Your task to perform on an android device: Go to the GVB app and search for the train from Rome to Venice on August 17.
Image 0: 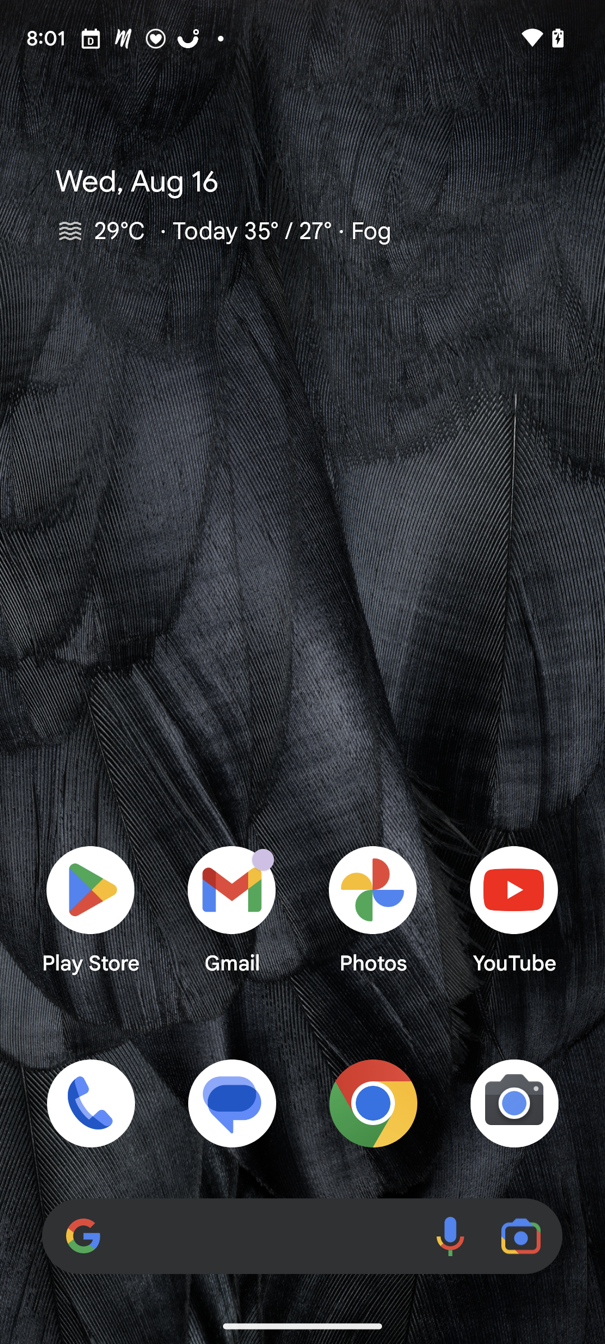
Open the GVB app
Step 0: open app "GVB"
Image 1: 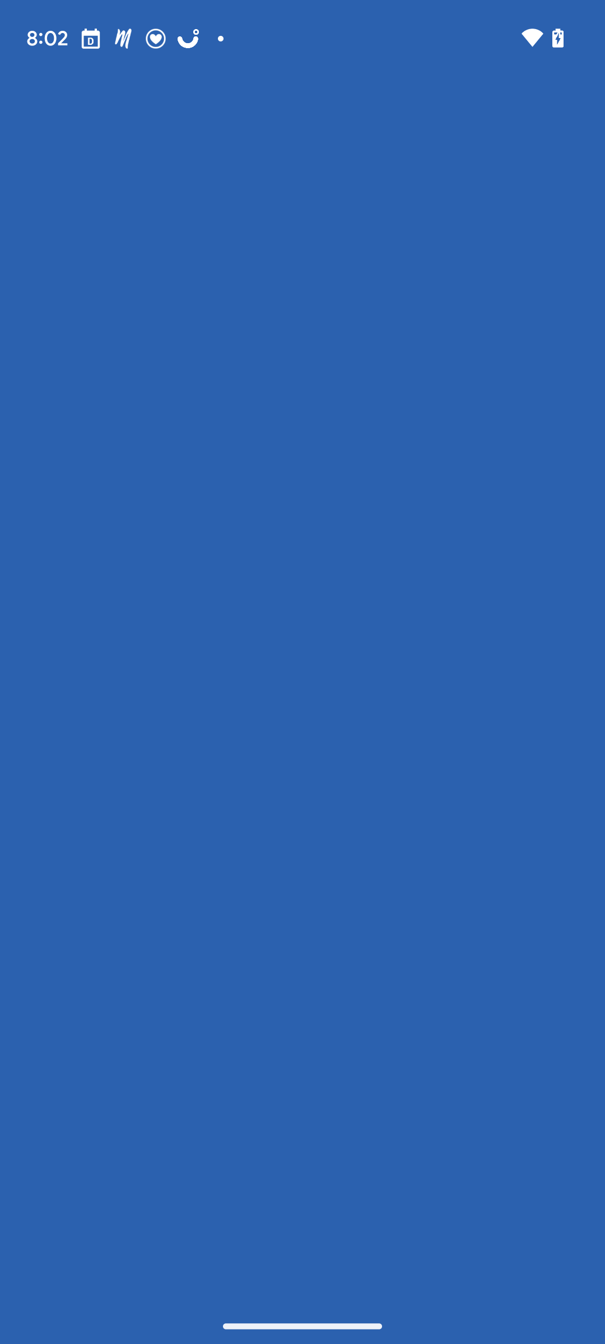
Open the GVB app
Step 1: wait
Image 2: 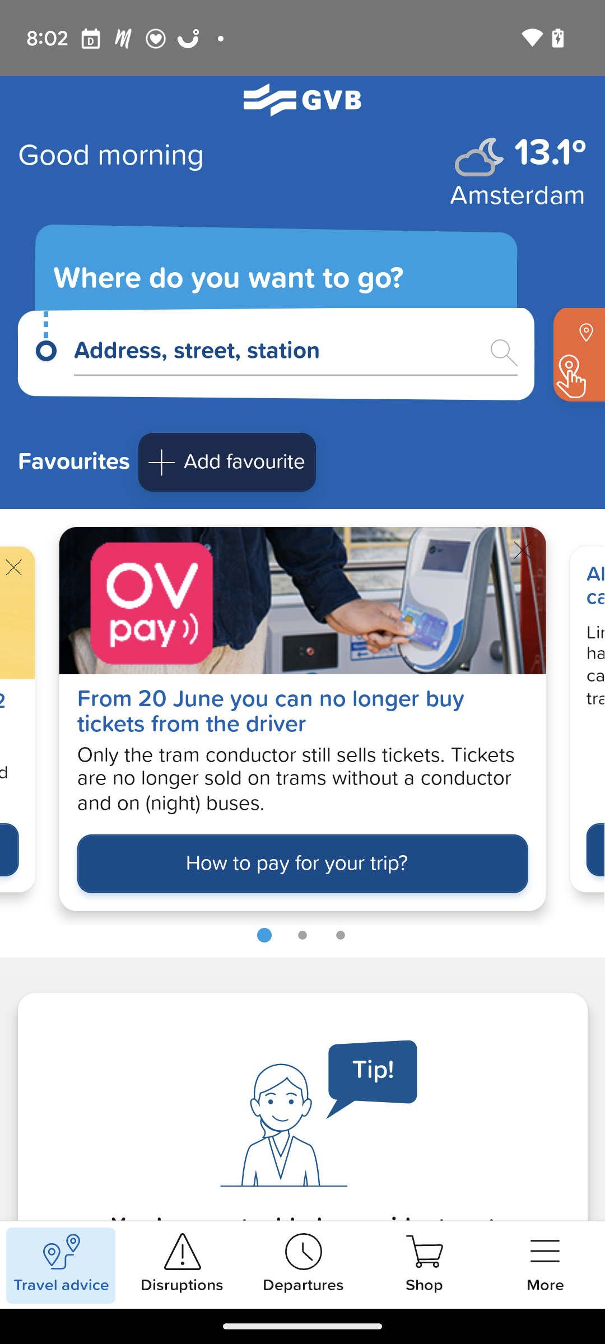
Click on the search icon on the right side to enter the ending location.
Step 2: click (276, 353)
Image 3: 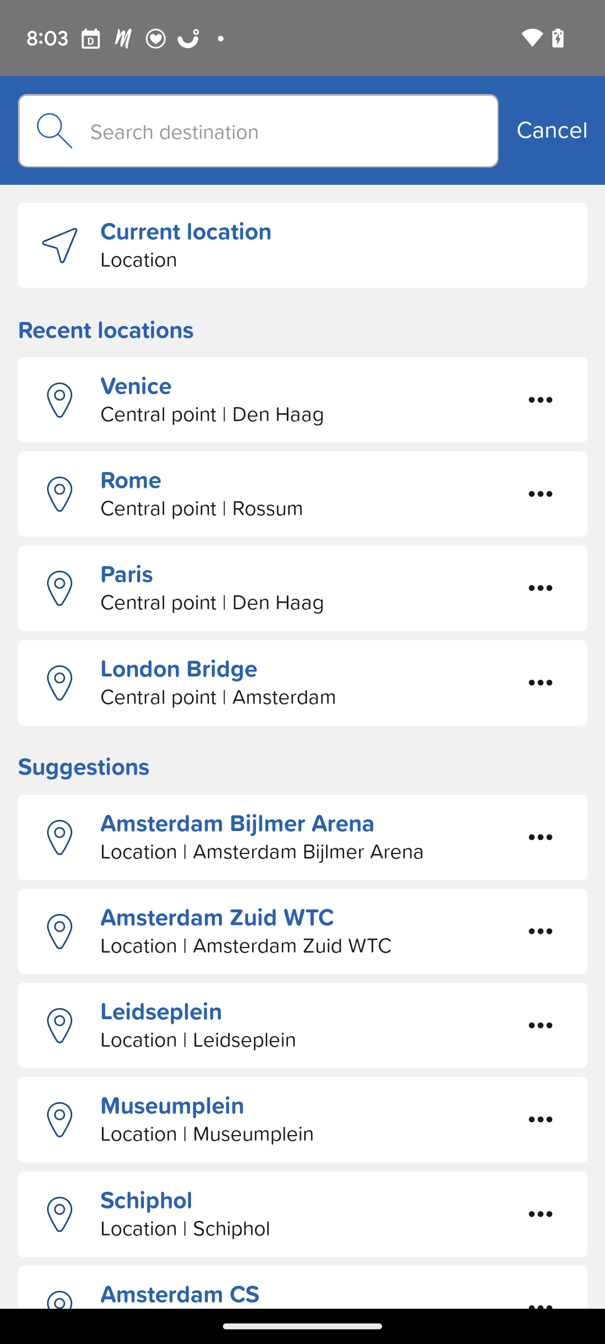
click on the search bar at the top.
Step 3: click (258, 131)
Image 4: 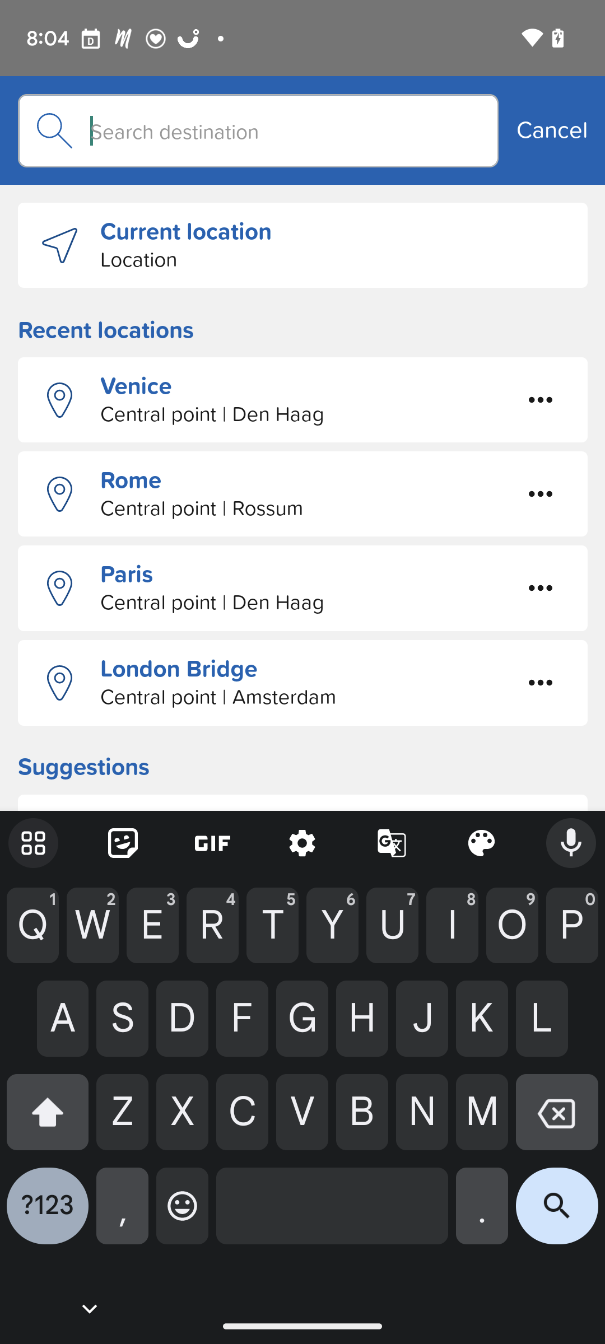
Type Venice in the search box.
Step 4: type "Venice"
Image 5: 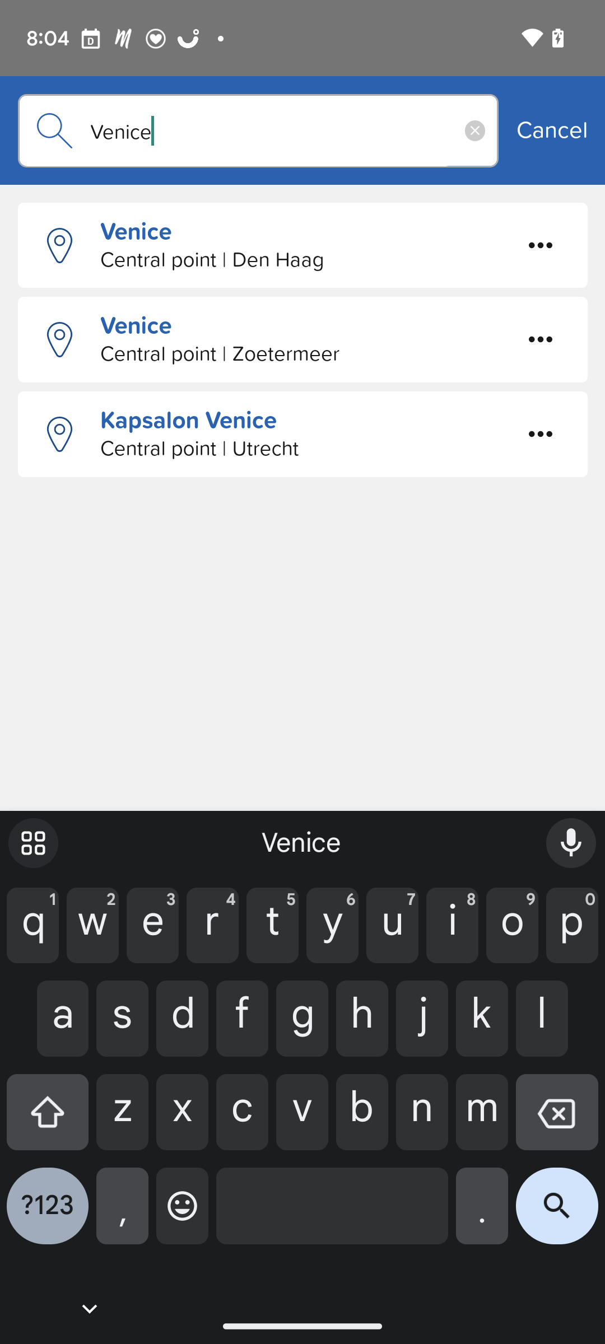
Select the first option from the results.
Step 5: click (314, 260)
Image 6: 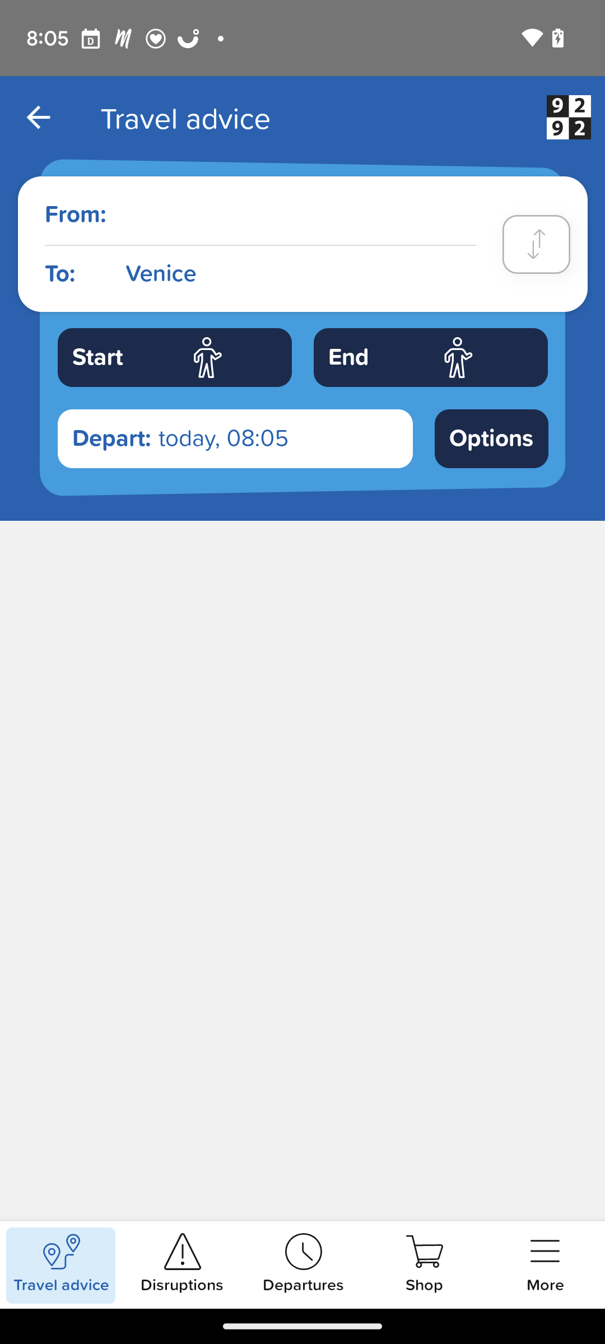
Click on the First column at the top.
Step 6: click (260, 214)
Image 7: 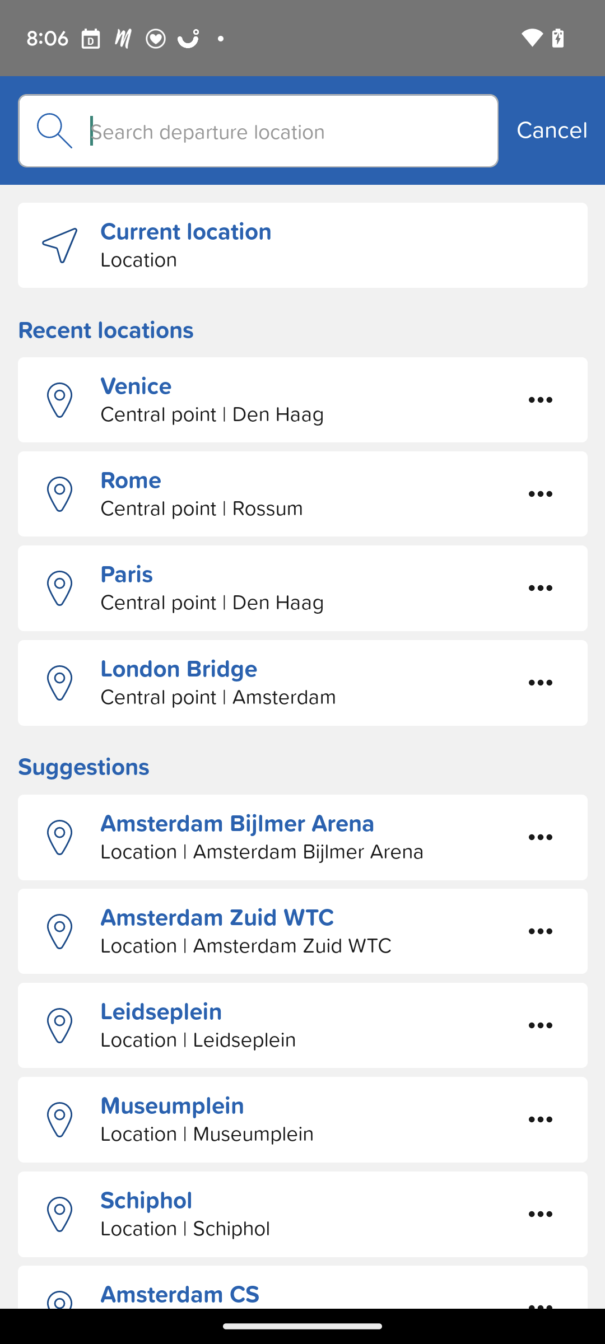
click on the search box at the top.
Step 7: click (258, 131)
Image 8: 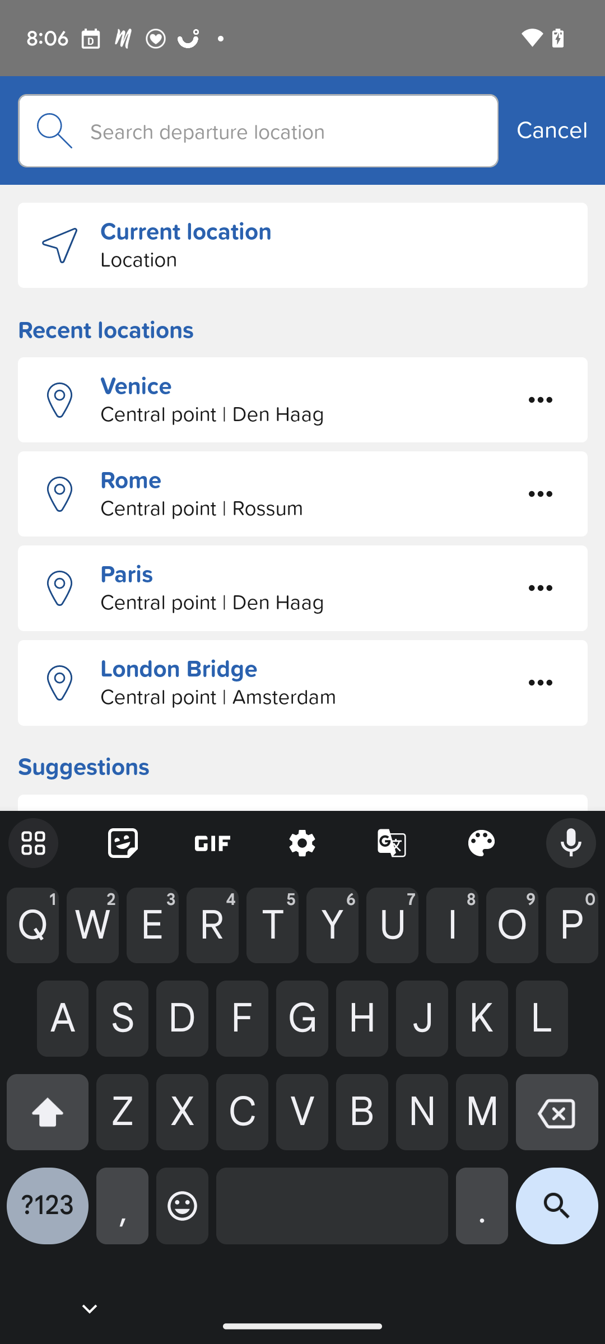
Type  Rome in the search box
Step 8: type "Rome"
Image 9: 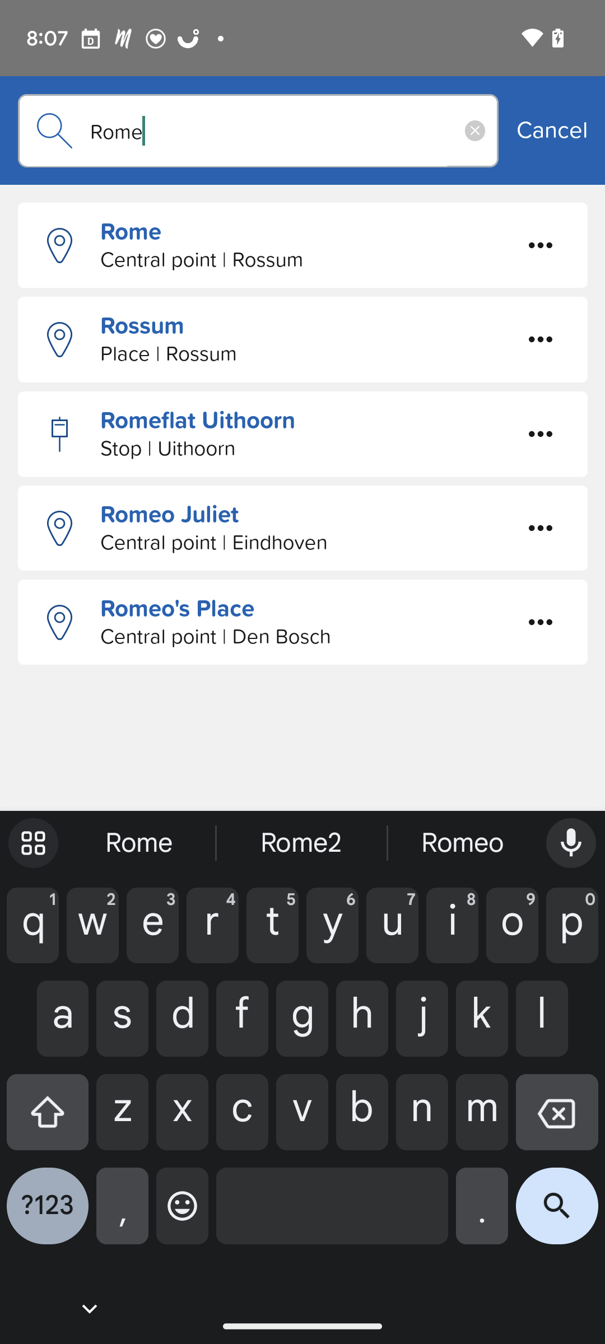
select the first option from the list.
Step 9: click (314, 235)
Image 10: 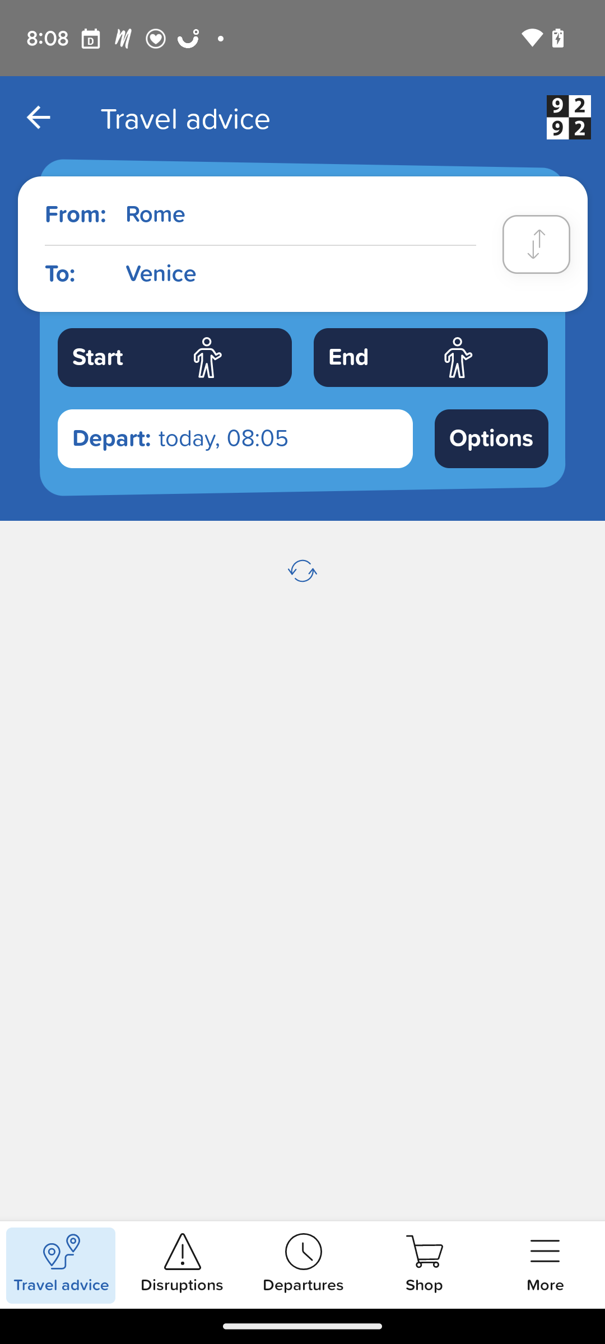
Click on the Text "Depart" on the left side in the white color box.
Step 10: click (111, 439)
Image 11: 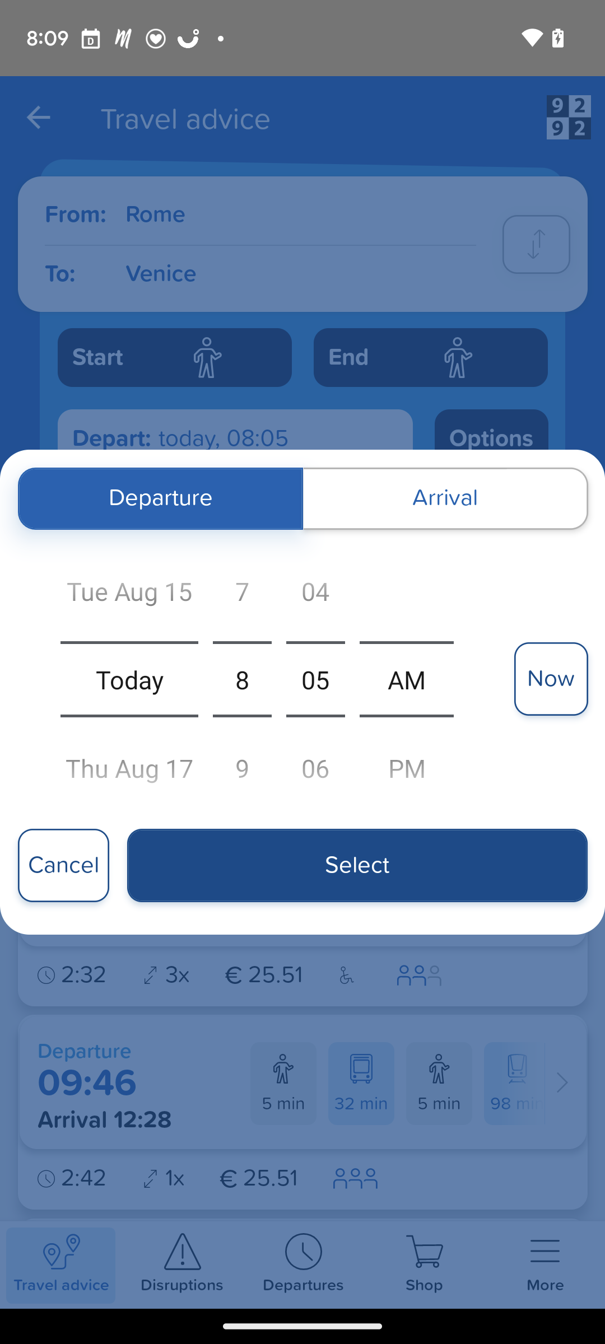
Select the date August,17
Step 11: click (129, 763)
Image 12: 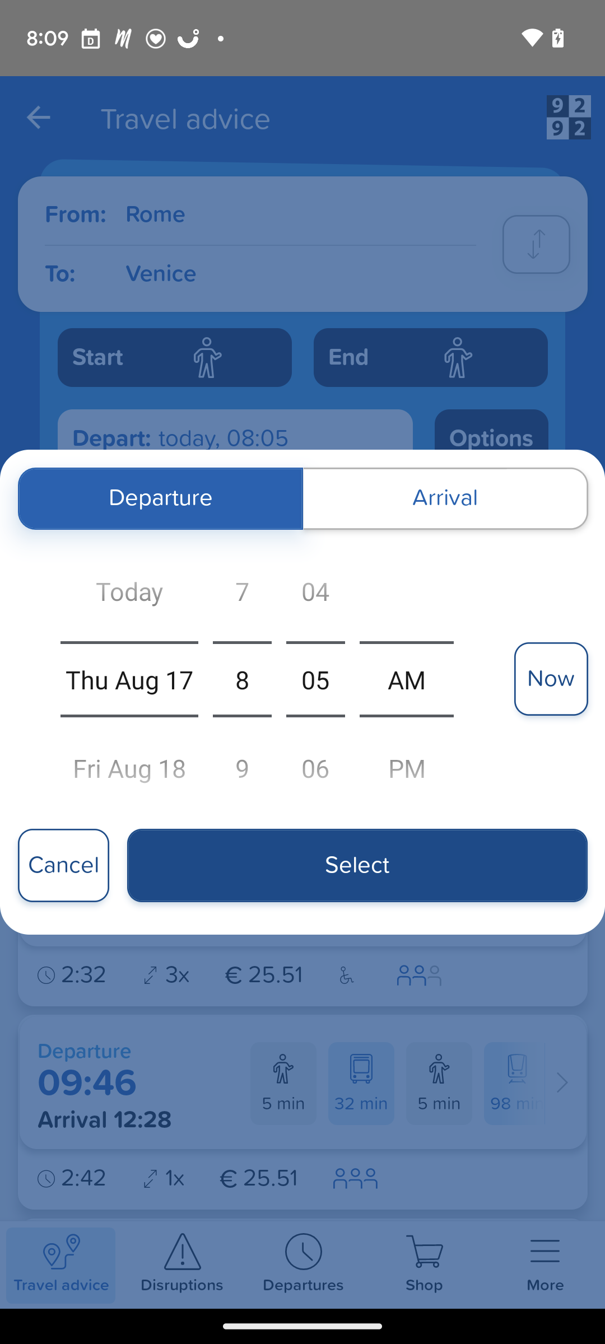
click on the select tab
Step 12: click (357, 865)
Image 13: 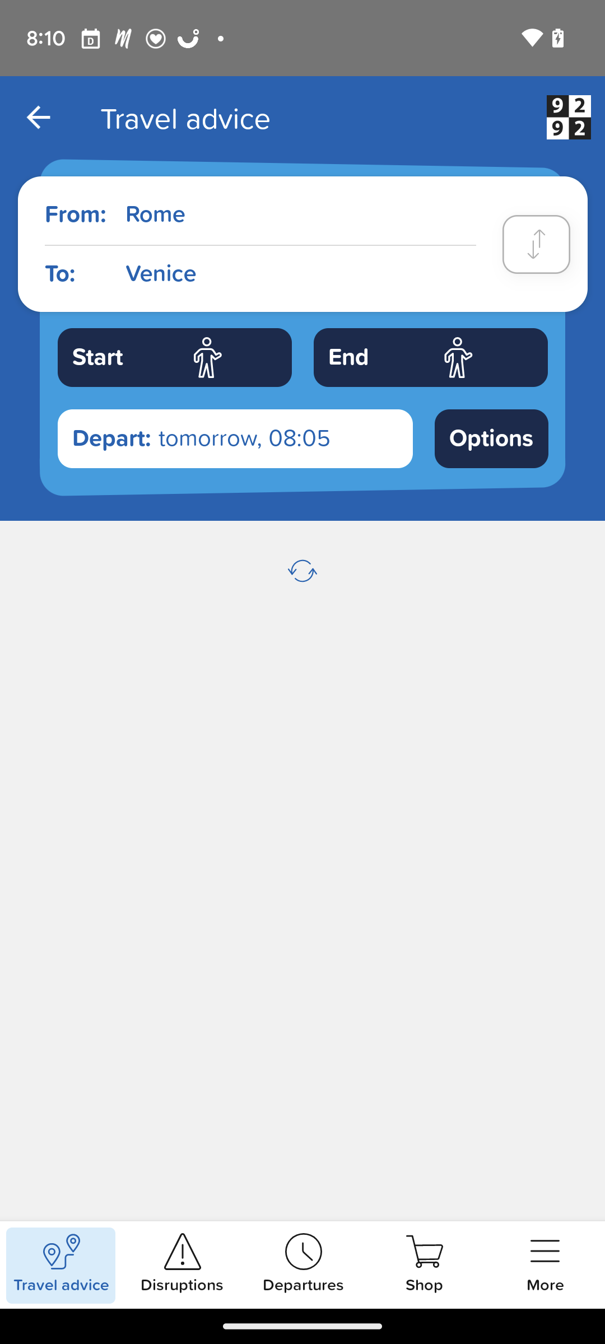
click on the select tab
Step 13: wait